Your task to perform on an android device: I want to delete the alarm set on the alarmy app for 5.30 pm to go to the gym.
Image 0: 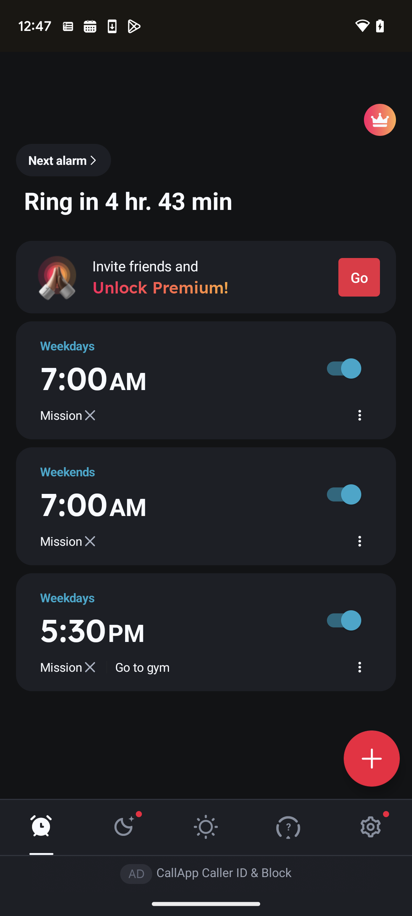
Click on the more options button
Step 0: click (350, 664)
Image 1: 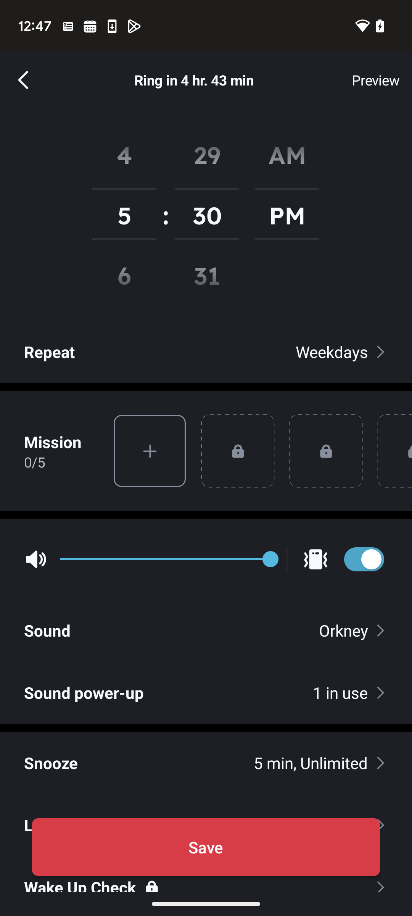
Click on the more options button
Step 1: press back button
Image 2: 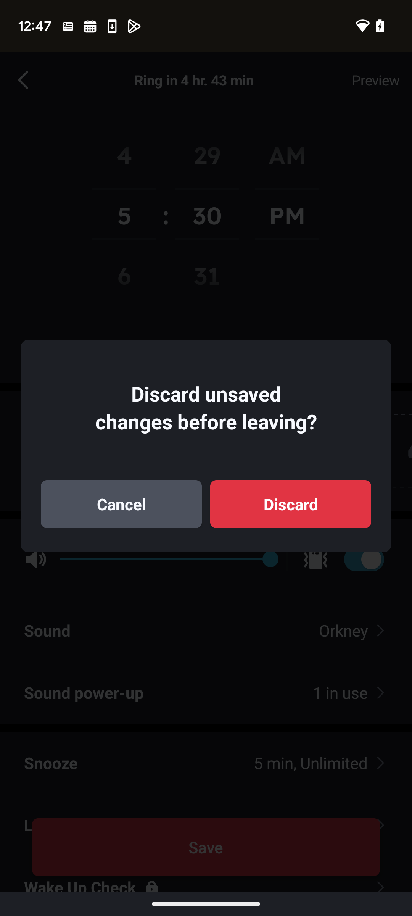
Click on discard
Step 2: click (291, 504)
Image 3: 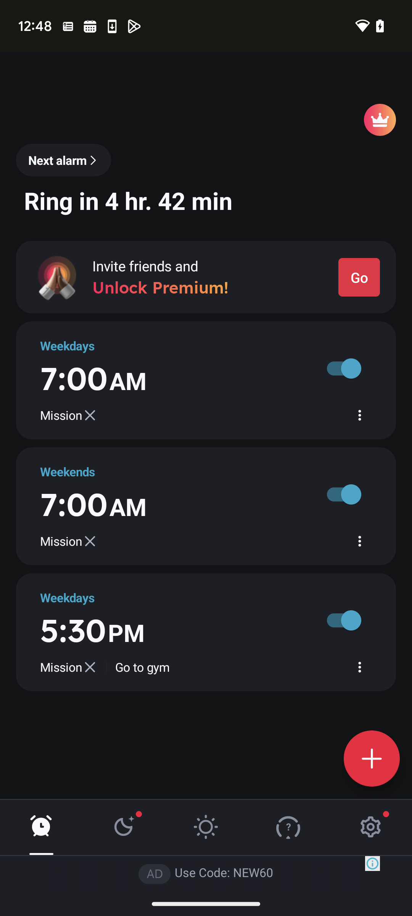
Click on discard
Step 3: click (358, 669)
Image 4: 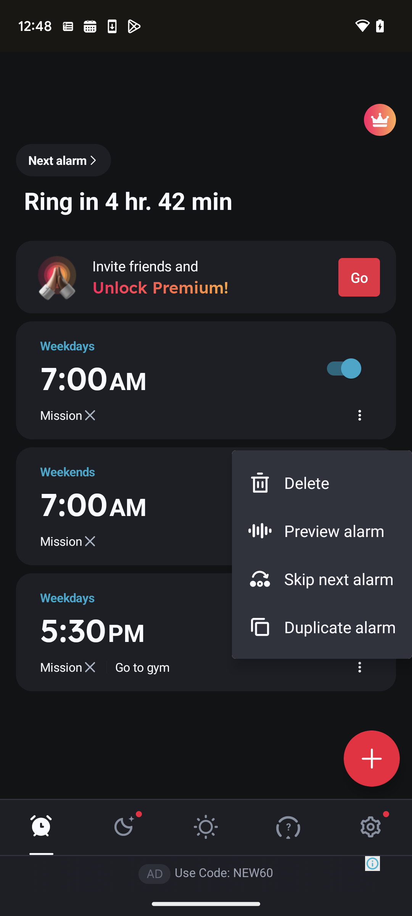
Select delete
Step 4: click (306, 482)